Your task to perform on an android device: In the Settings app, increase the volume of Ring & notification and turn off vibration
Image 0: 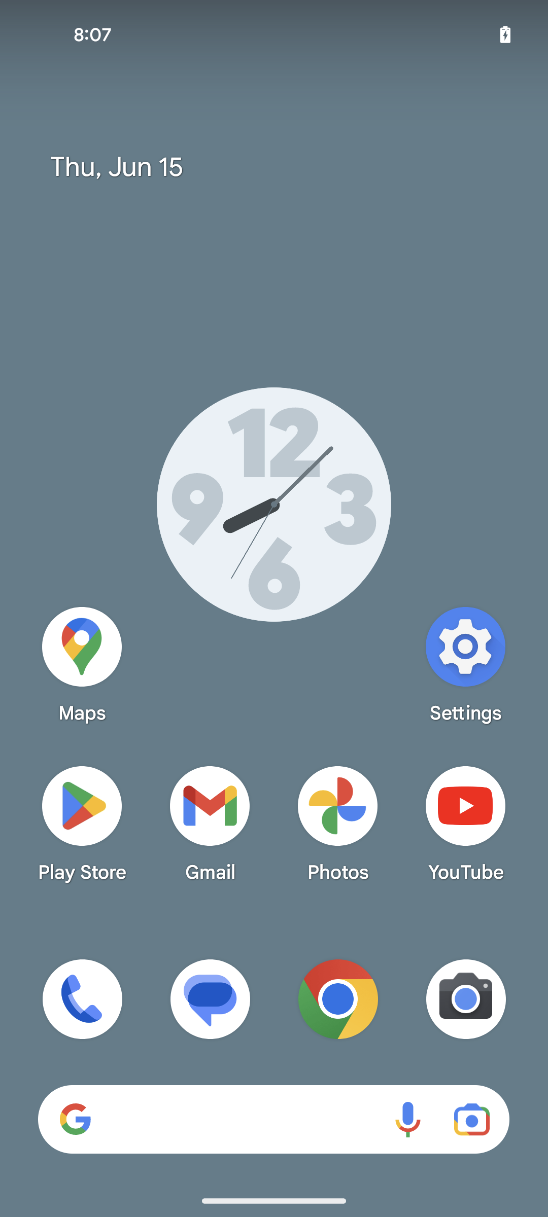
open settings
Step 0: open app "Settings"
Image 1: 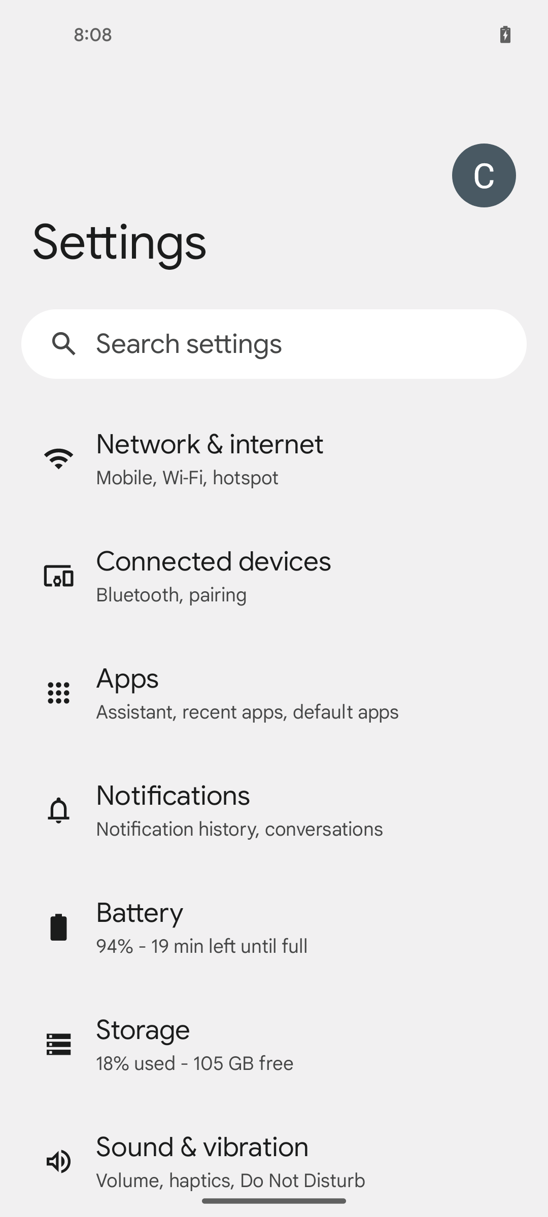
click on Sound & vibration setting
Step 1: click (202, 1147)
Image 3: 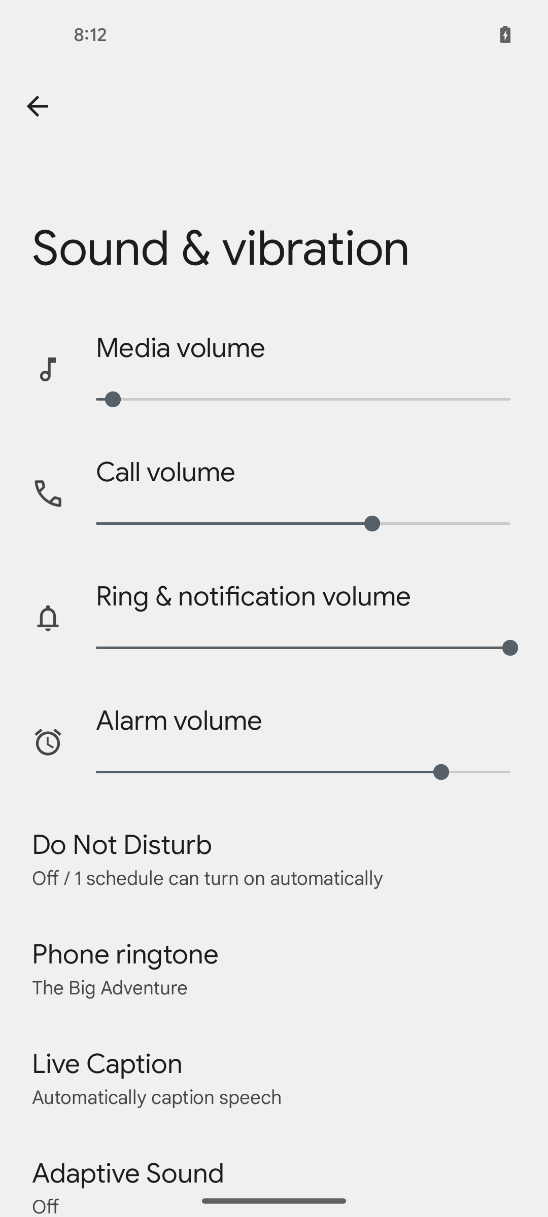
scroll down to view the vibration option
Step 3: scroll down